Your task to perform on an android device: I want to share my lunch walk progress report to my friend karin.iversen@example.com using gmail
Image 0: 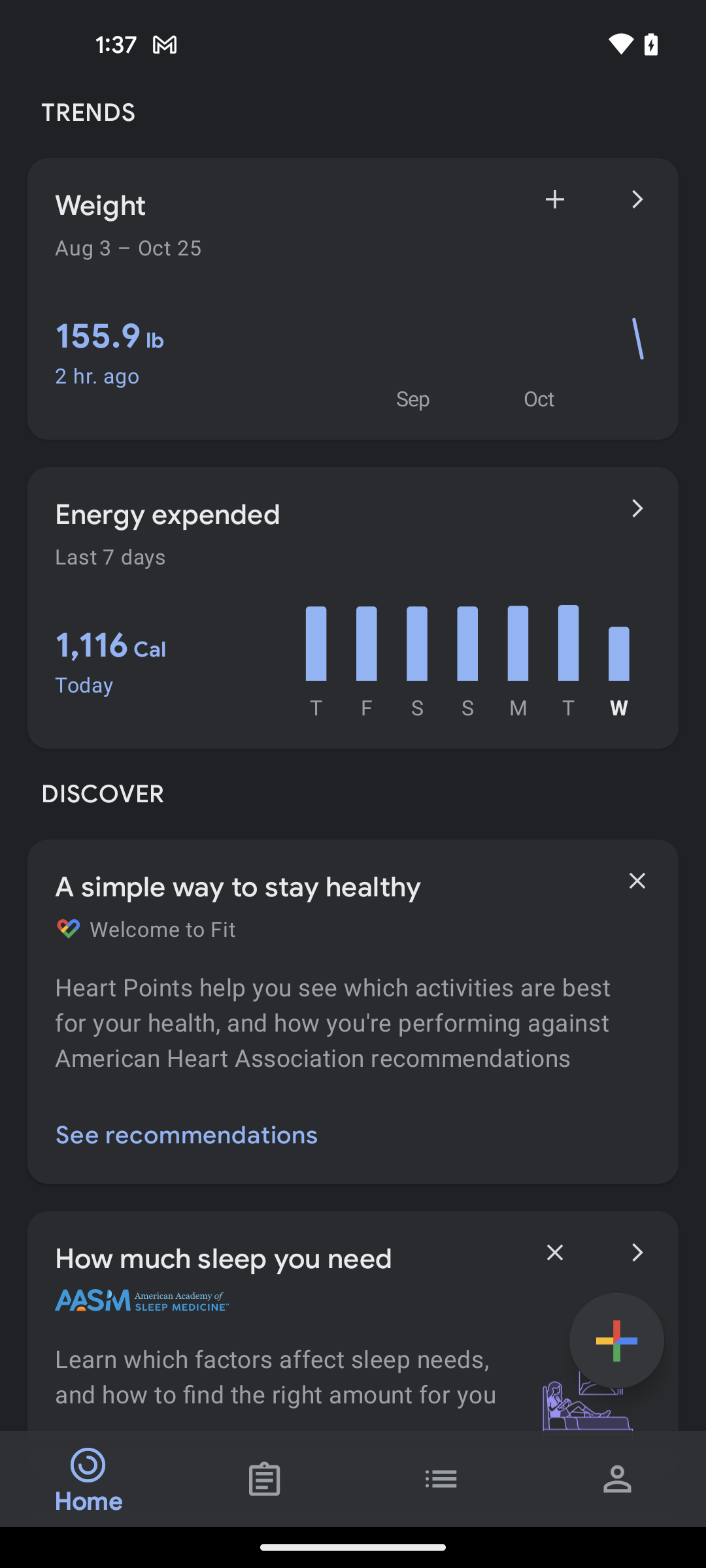
Tap on the journal icon at the bottom of the screen
Step 0: click (265, 1478)
Image 2: 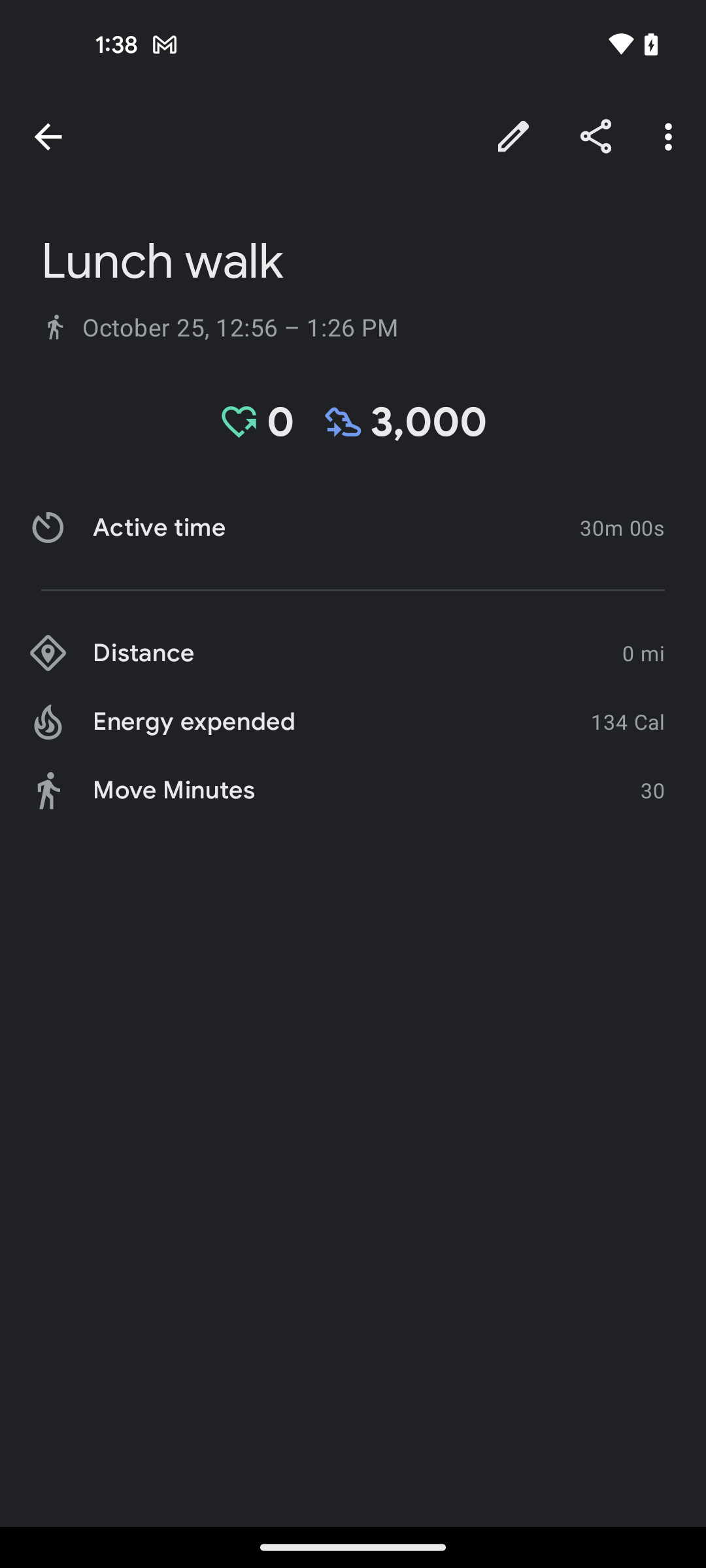
Tap on the share icon
Step 2: click (596, 137)
Image 3: 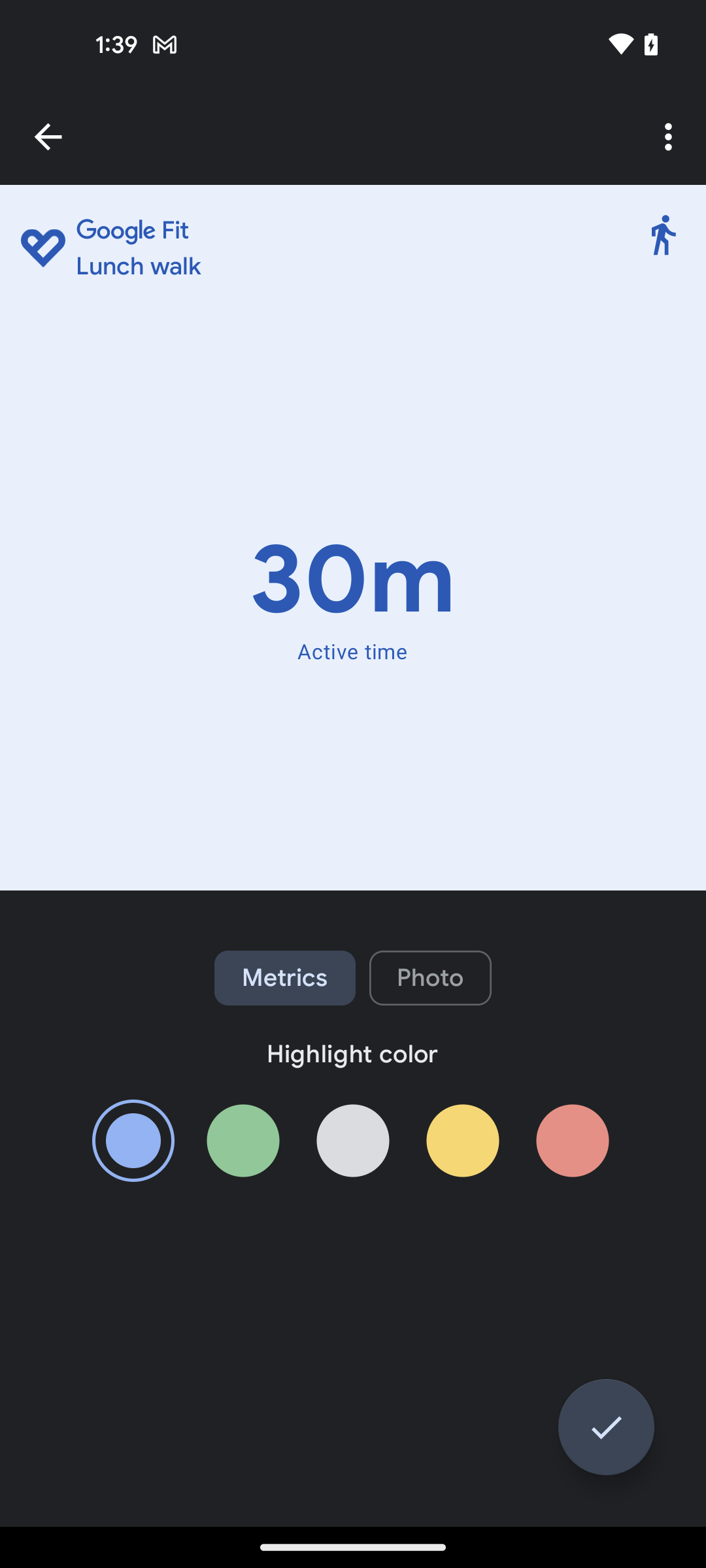
Tap on the tick button at the bottom right corner of the screen
Step 3: click (606, 1427)
Image 4: 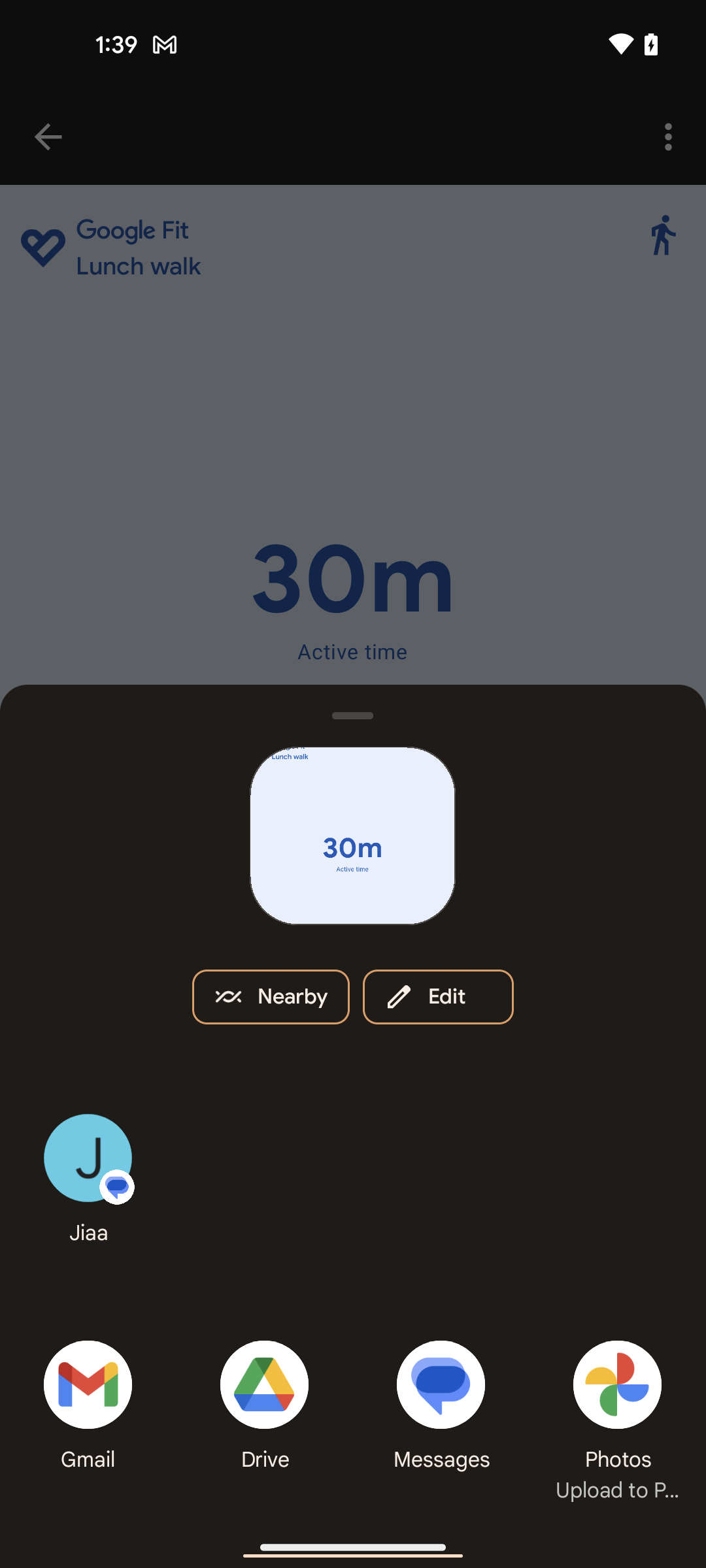
Select the gmail option
Step 4: click (87, 1384)
Image 5: 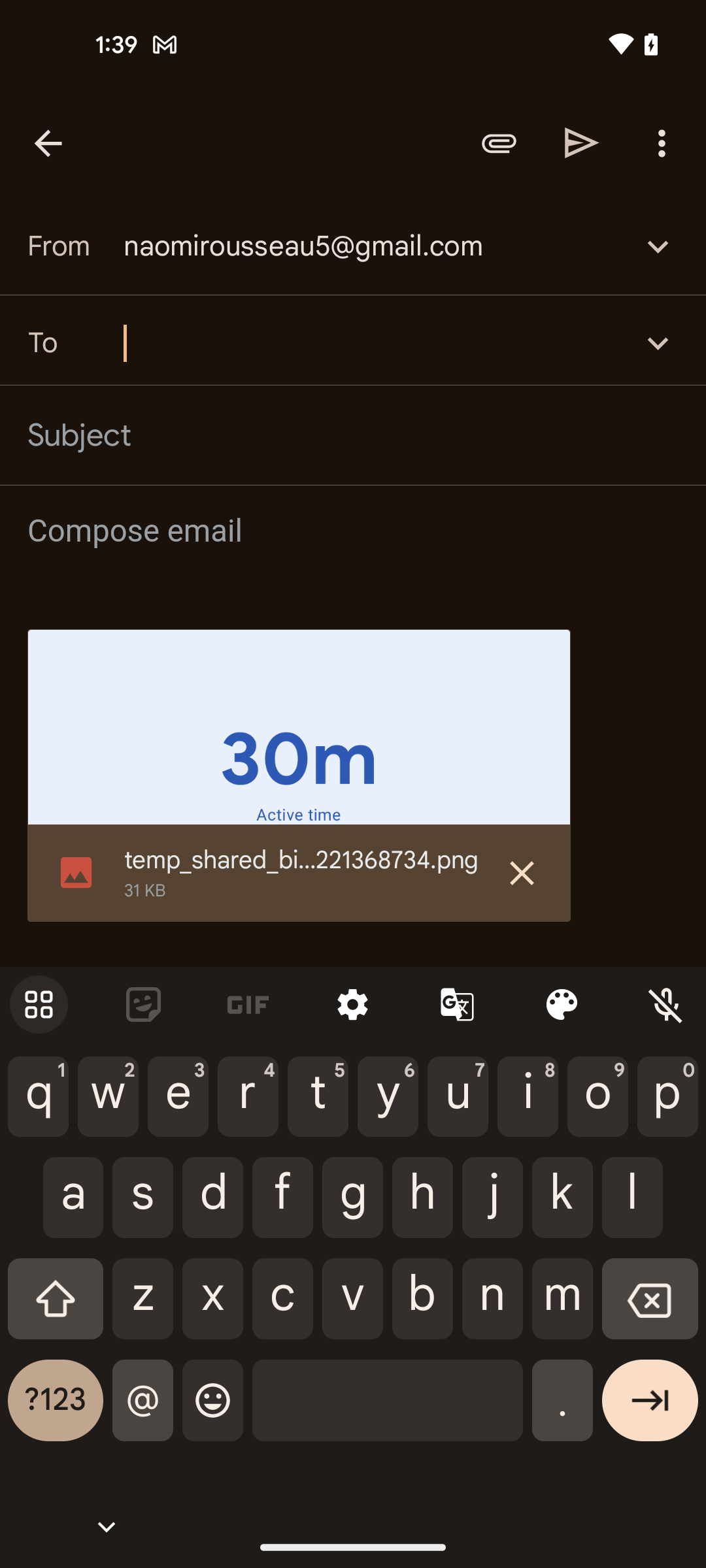
Type the text karin.iversen@example.com
Step 5: type "karin.iversen@example.com"
Image 6: 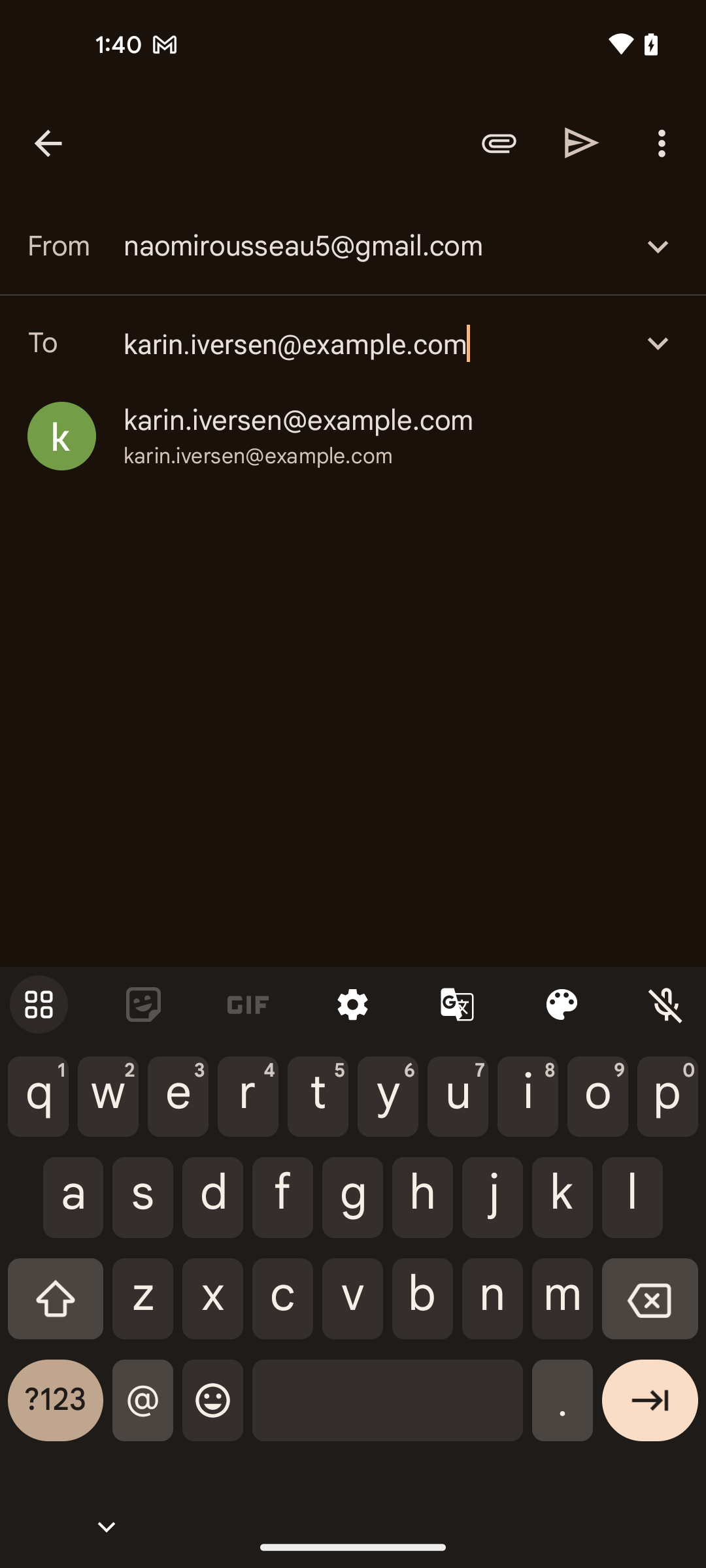
Tap on the send icon at the top right corner of the screen
Step 6: click (582, 142)